Your task to perform on an android device: I am planning to purchase a dark-colored single-seater recliner with a 4-star rating for my living area. Browse for recliners in the Urban Ladder app.
Image 0: 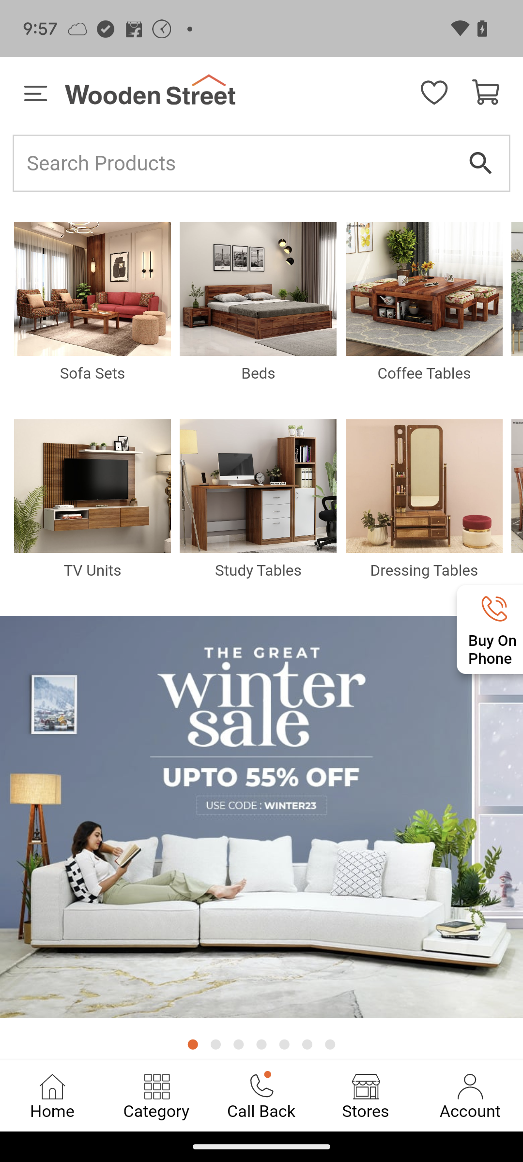
Open the Urban Ladder app.
Step 0: open app "Urban Ladder"
Image 1: 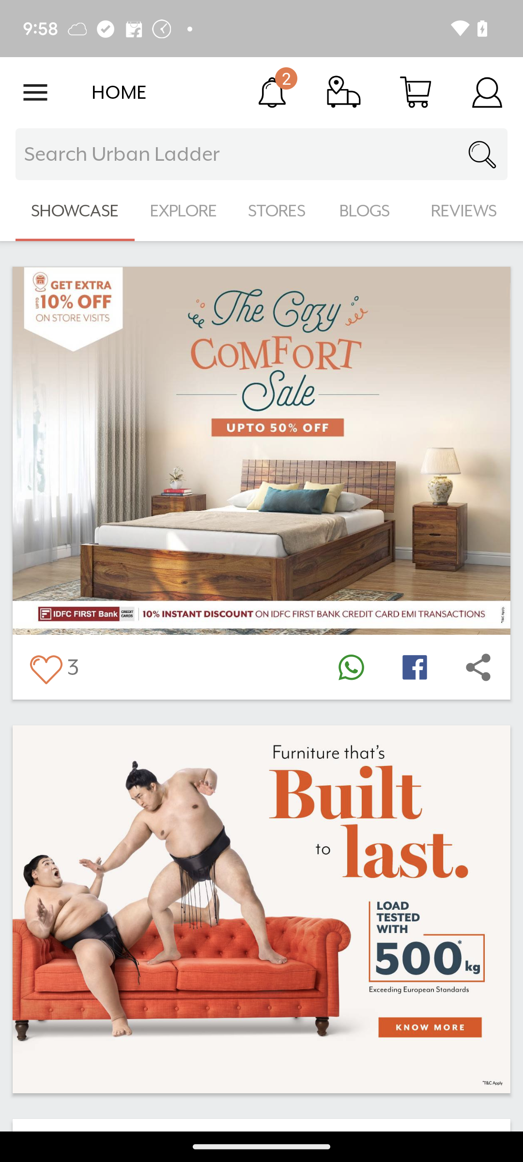
Click on the search bar.
Step 1: click (261, 153)
Image 2: 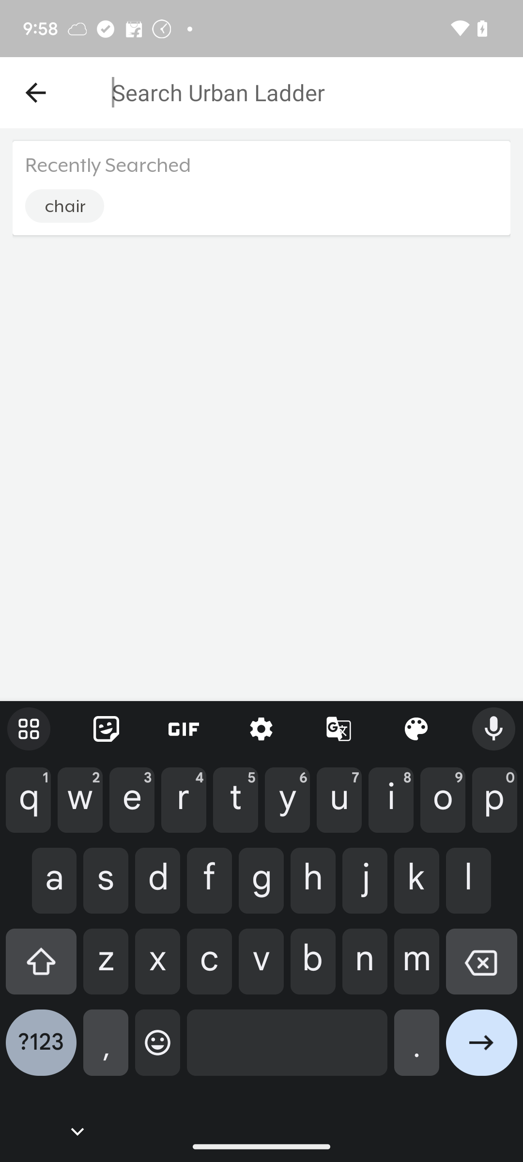
Enter the product name.
Step 2: type "Recliner 1 seater"
Image 3: 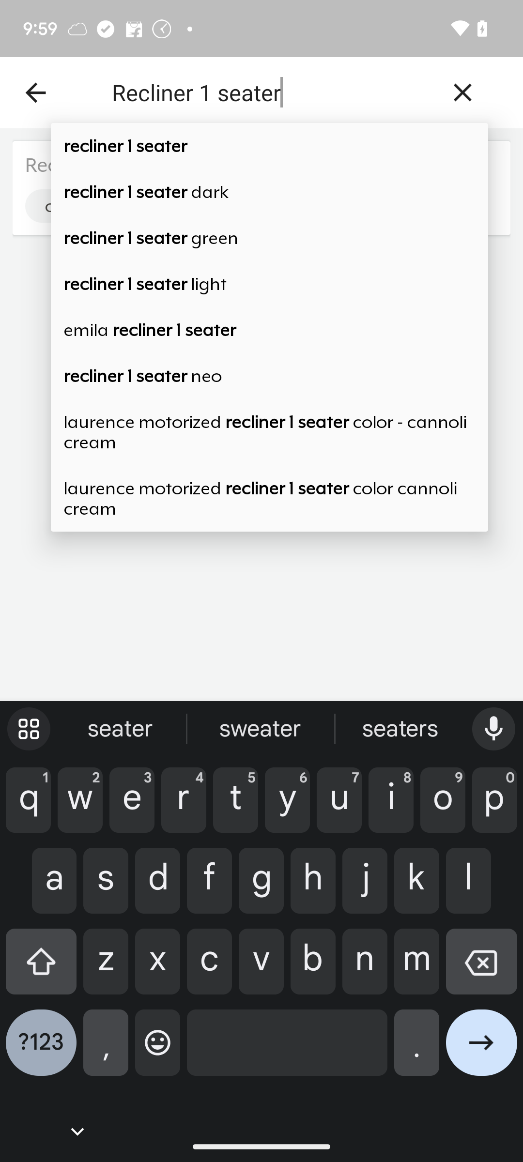
Select the first option.
Step 3: click (269, 146)